Your task to perform on an android device: I need to use the DoorDash app to look up gluten-free restaurants since I want to order a meal for a friend's gathering today.
Image 0: 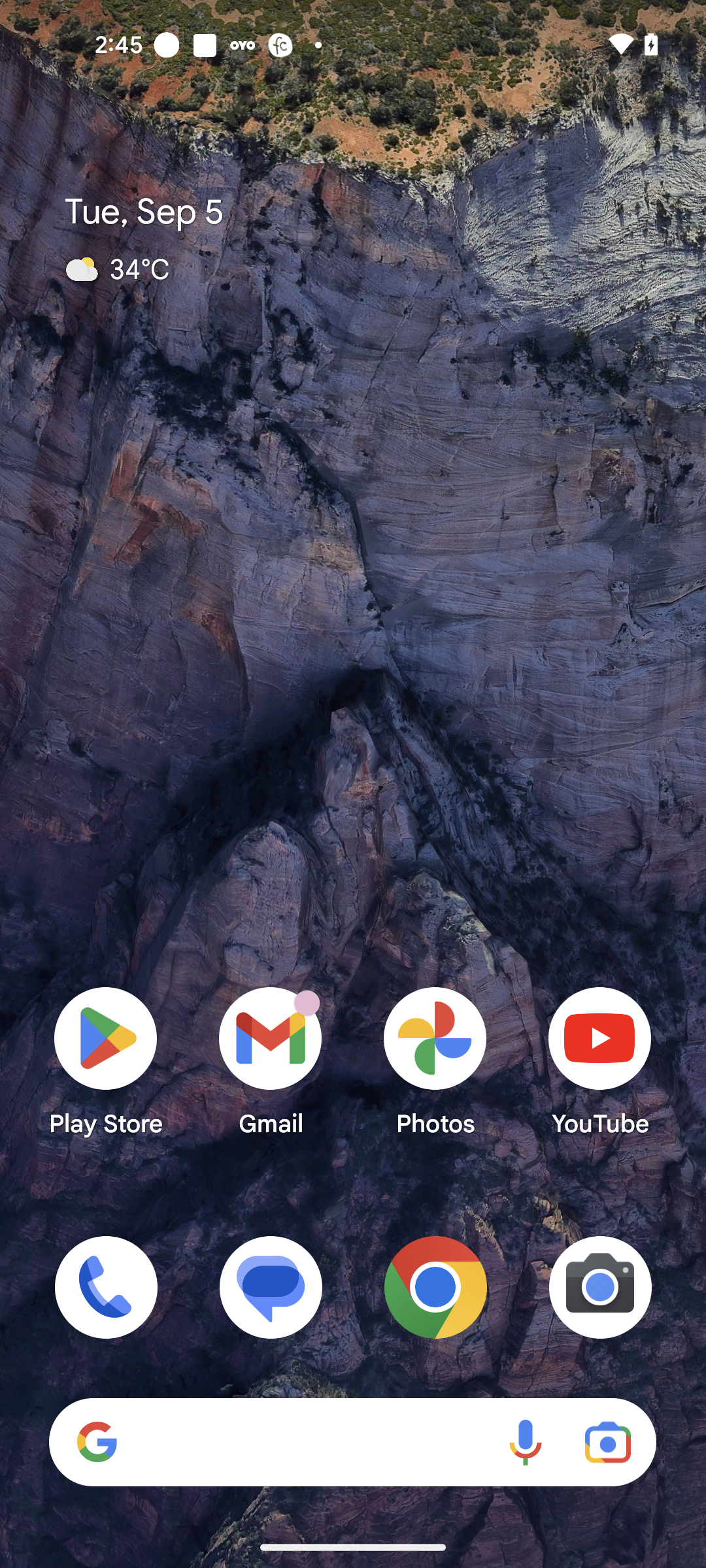
Open DoorDash app
Step 0: open app "DoorDash"
Image 1: 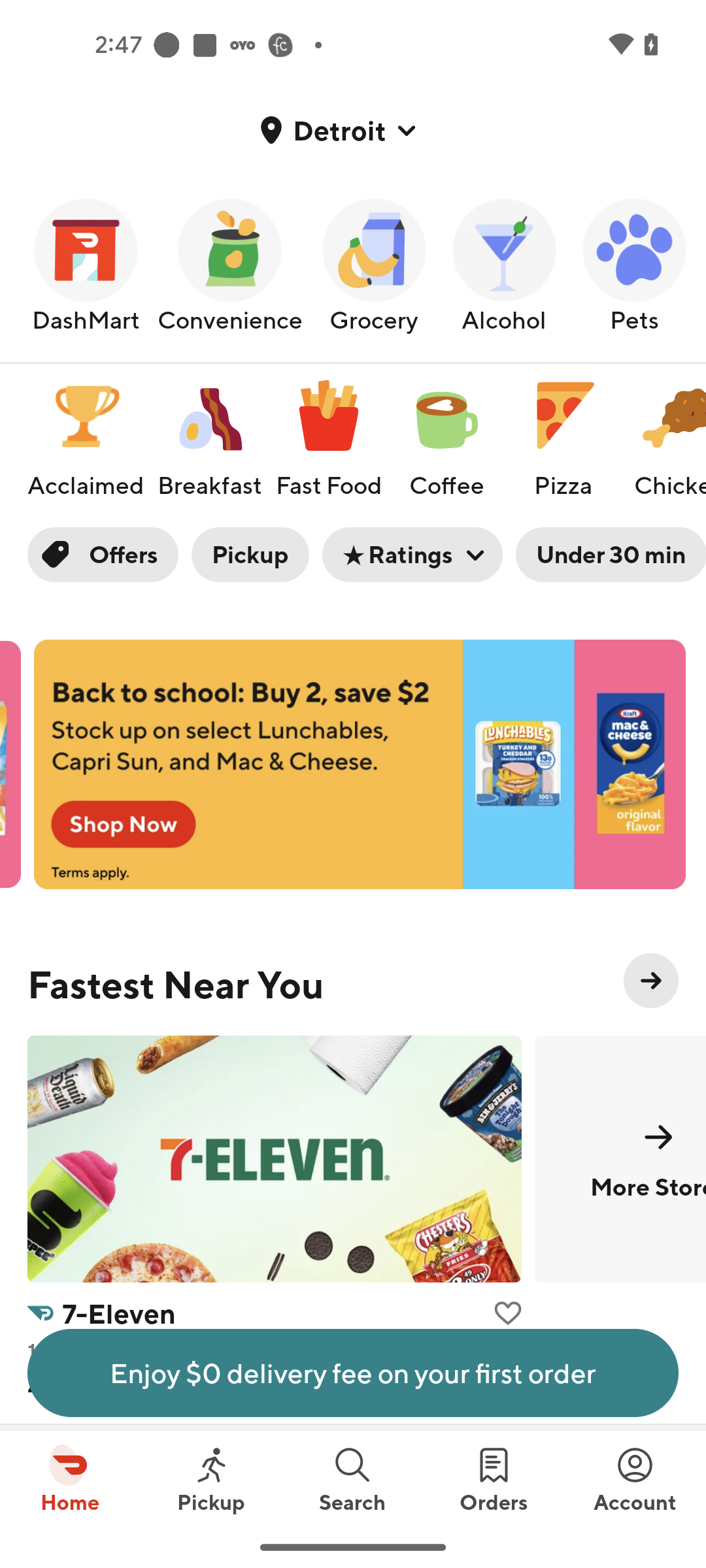
Click on the search tab
Step 1: click (353, 1478)
Image 2: 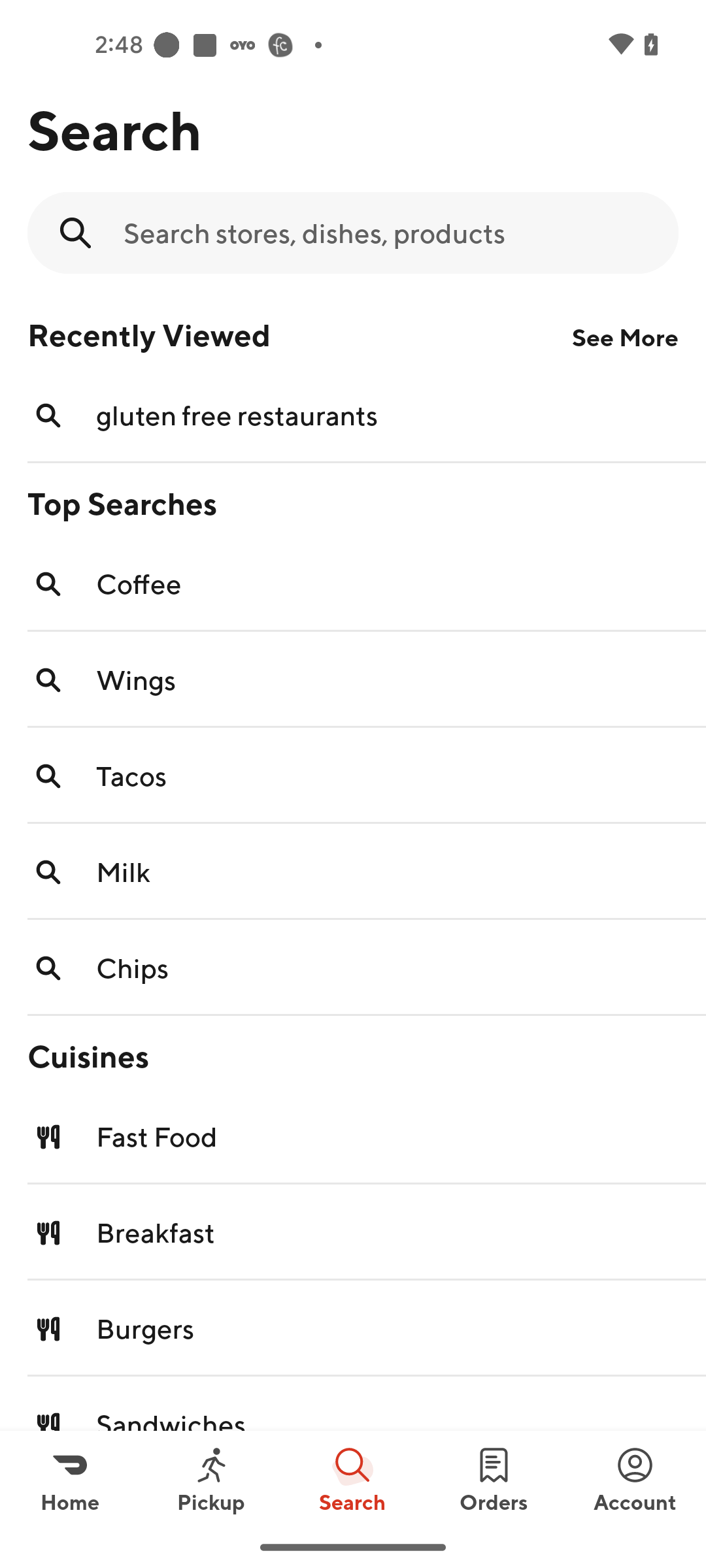
click on the search bar
Step 2: click (387, 233)
Image 3: 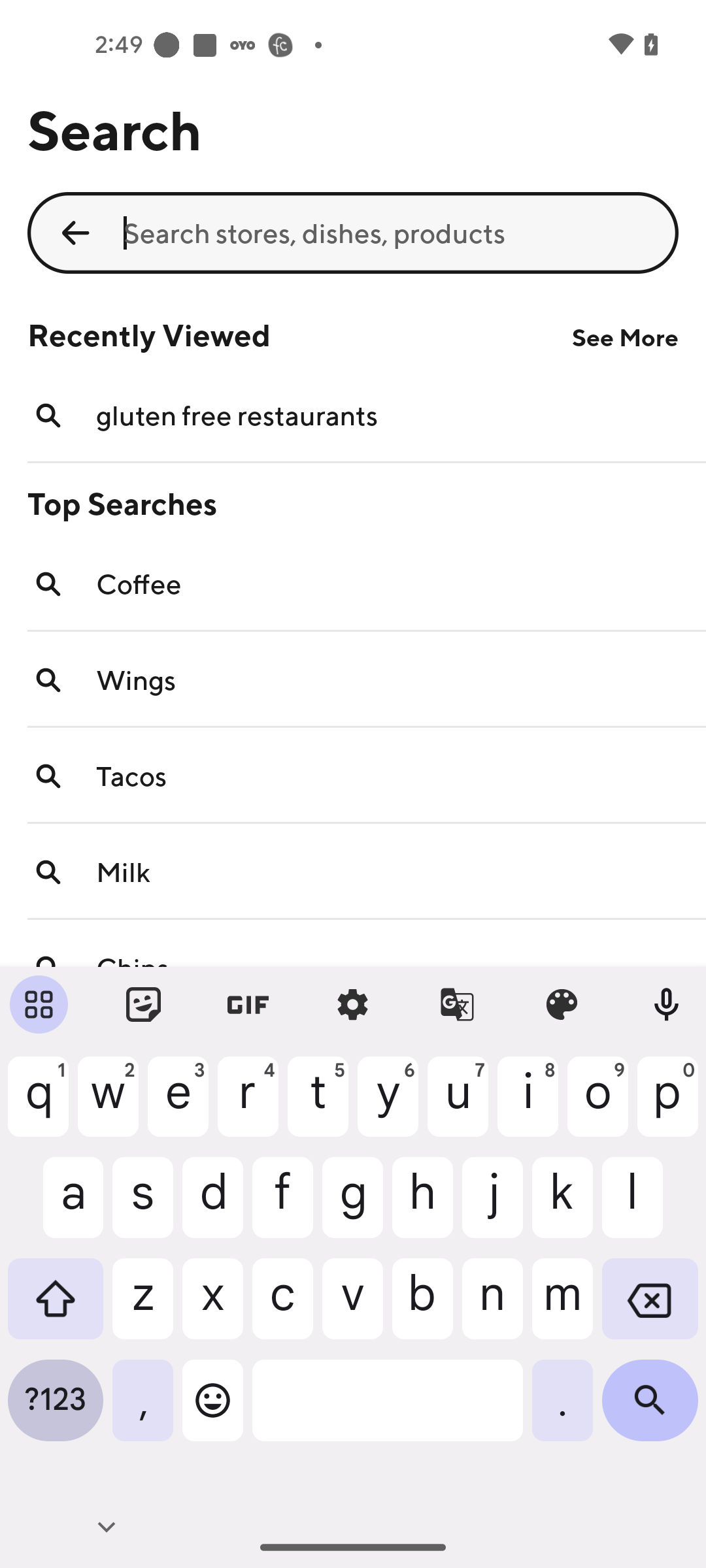
Search for gluten free restaurants
Step 3: type "gluten free restaurants"
Image 4: 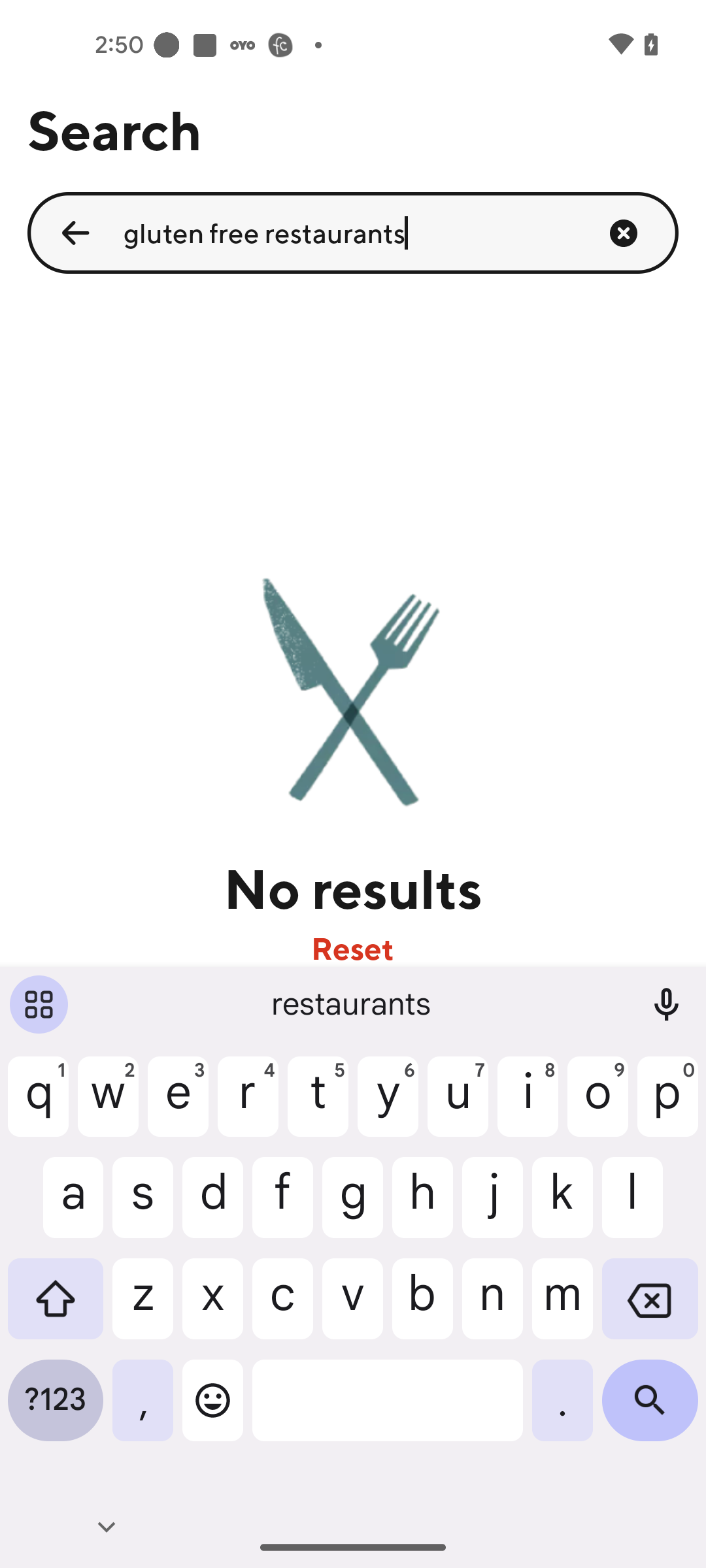
Click on the search icon at the bottom right corner of the screen
Step 4: click (650, 1410)
Image 5: 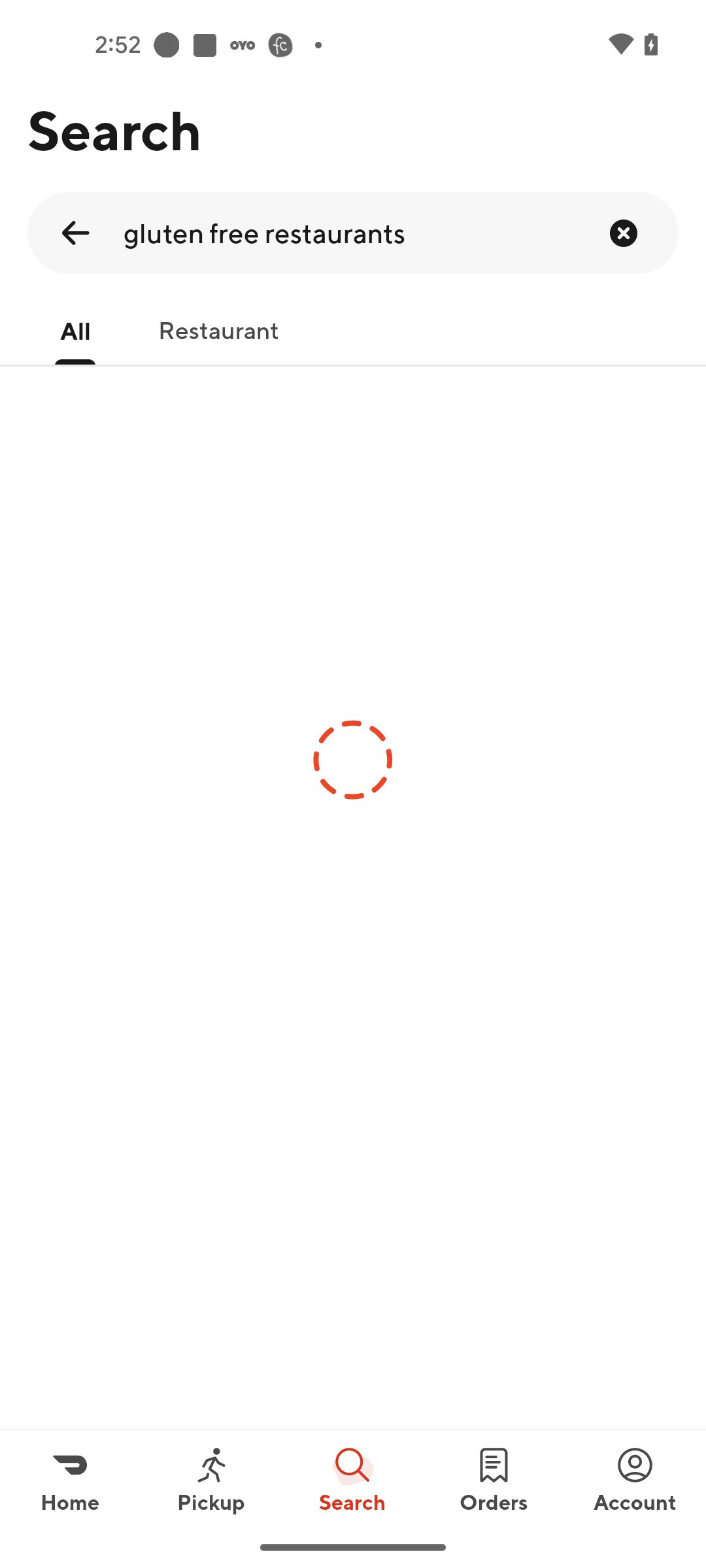
Click on the search icon at the bottom right corner of the screen
Step 5: wait